Your task to perform on an android device:  I need Book report.pptx so I want to download my Book report.pptx file to my device in the drive app 
Image 0: 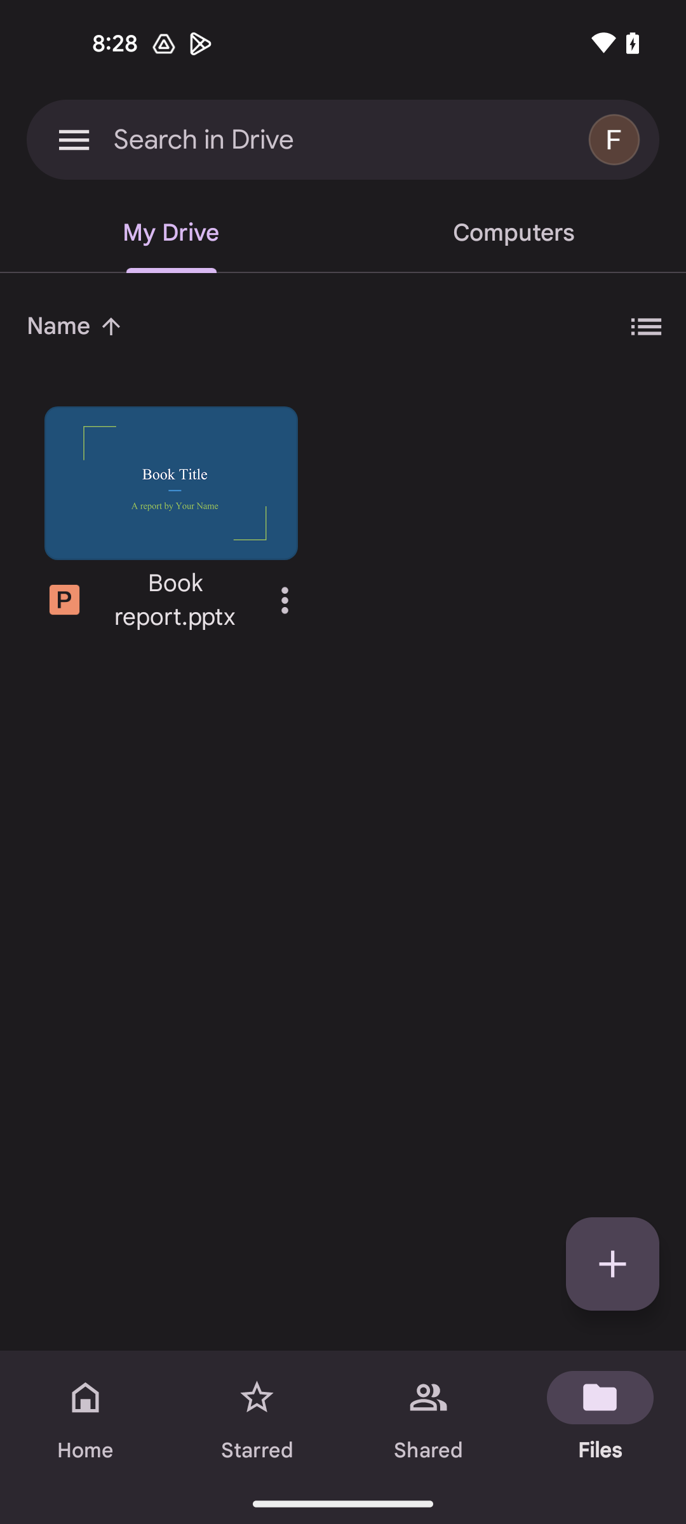
Click on three dots of the Book report.pptx file
Step 0: click (285, 599)
Image 1: 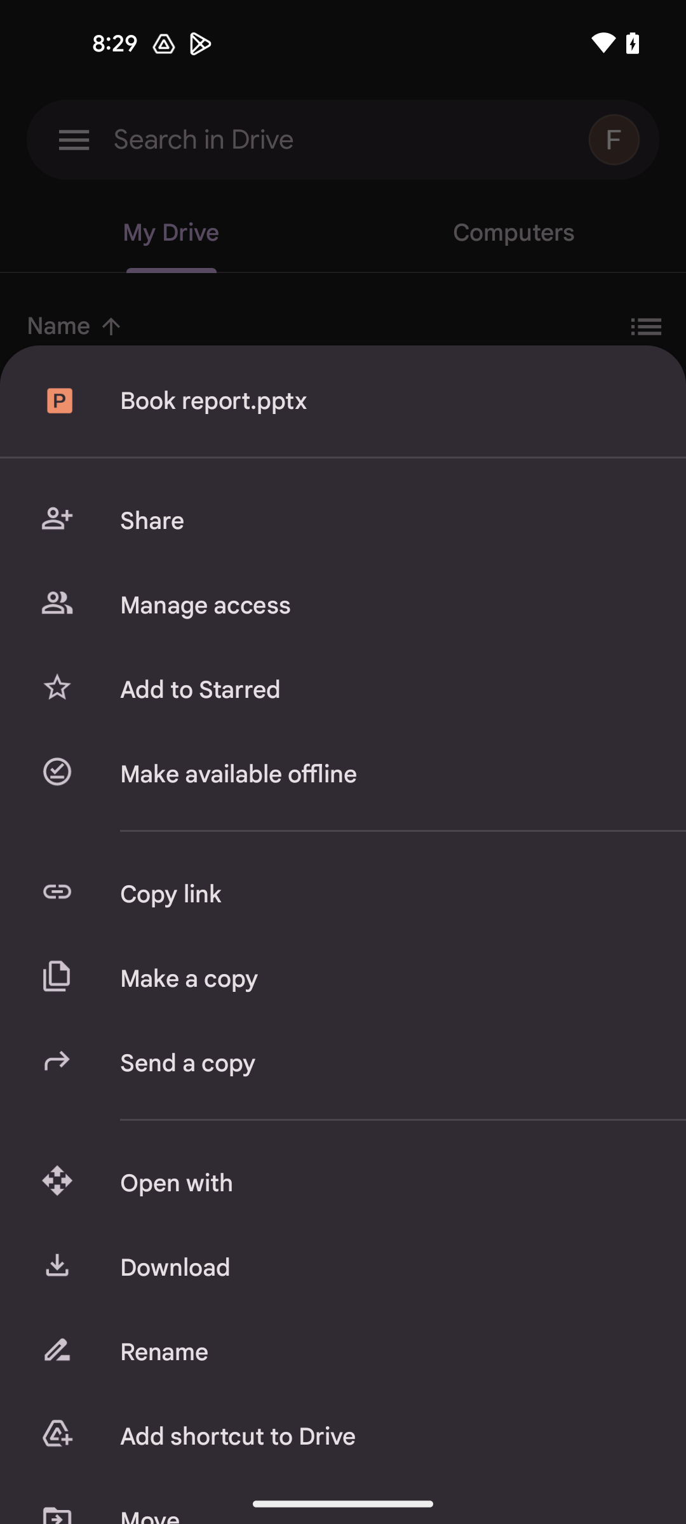
Click on the Download option
Step 1: click (382, 1267)